Your task to perform on an android device: I want to create a reminder to buy new Balance hiking shoes on the ToDodo app with a due date of December 23.
Image 0: 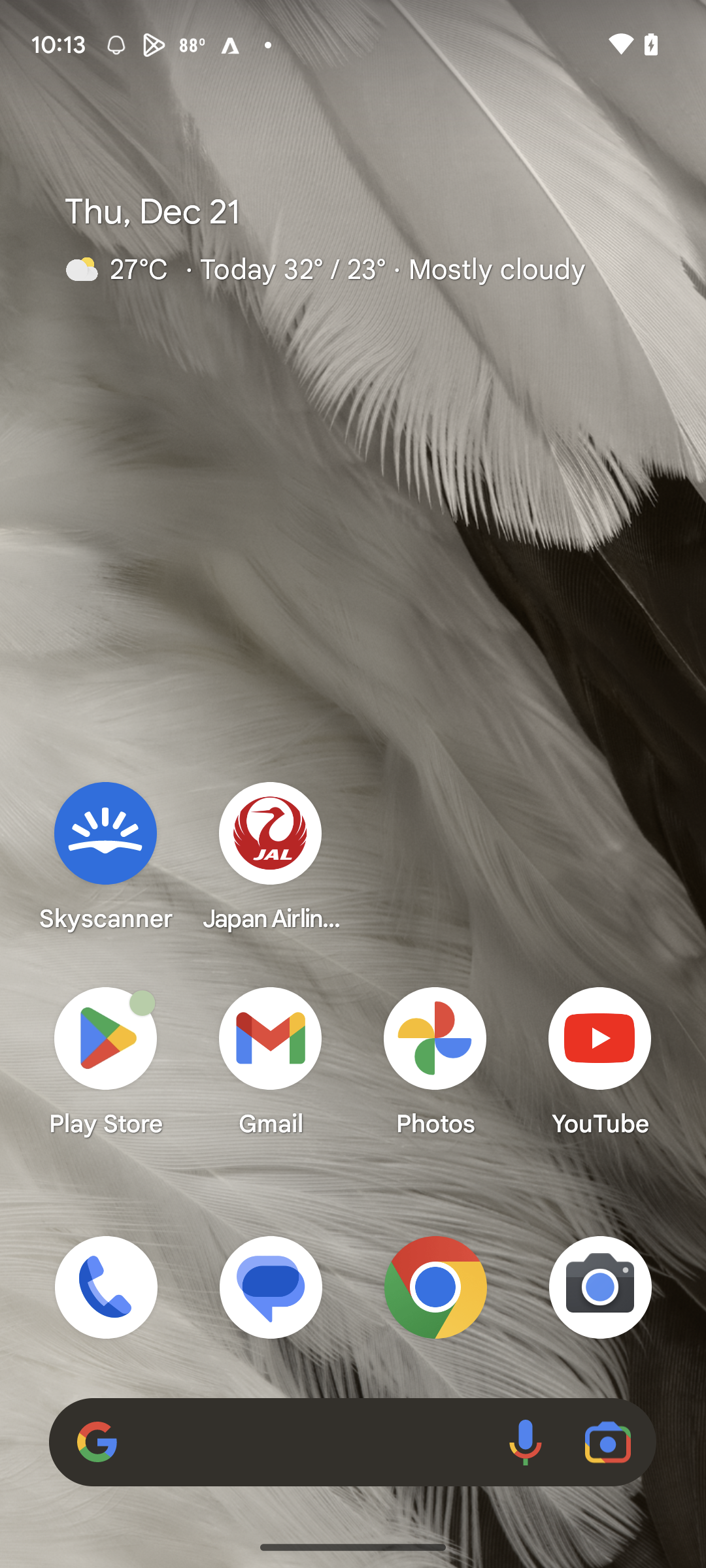
Open Play Store
Step 0: click (105, 1060)
Image 1: 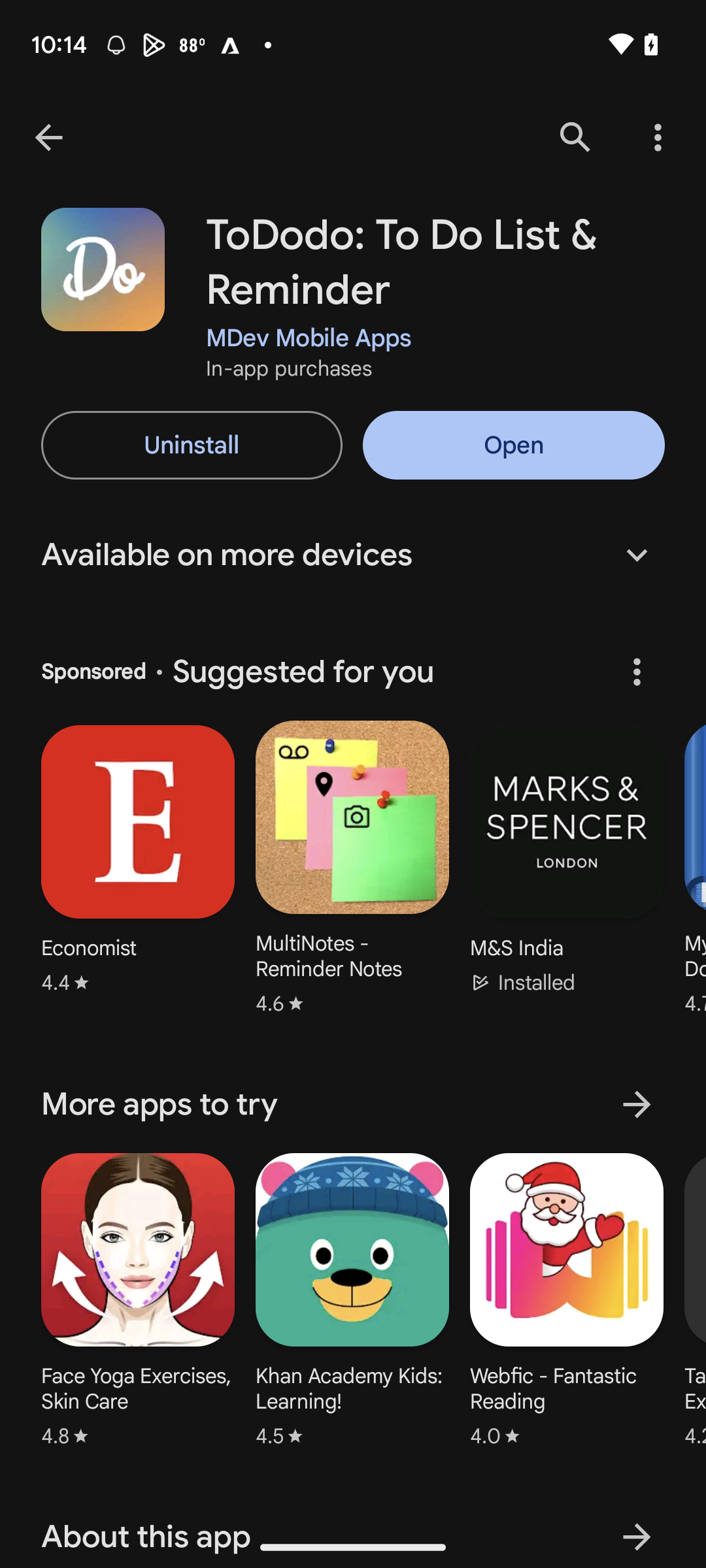
Open ToDodo app
Step 1: click (514, 445)
Image 2: 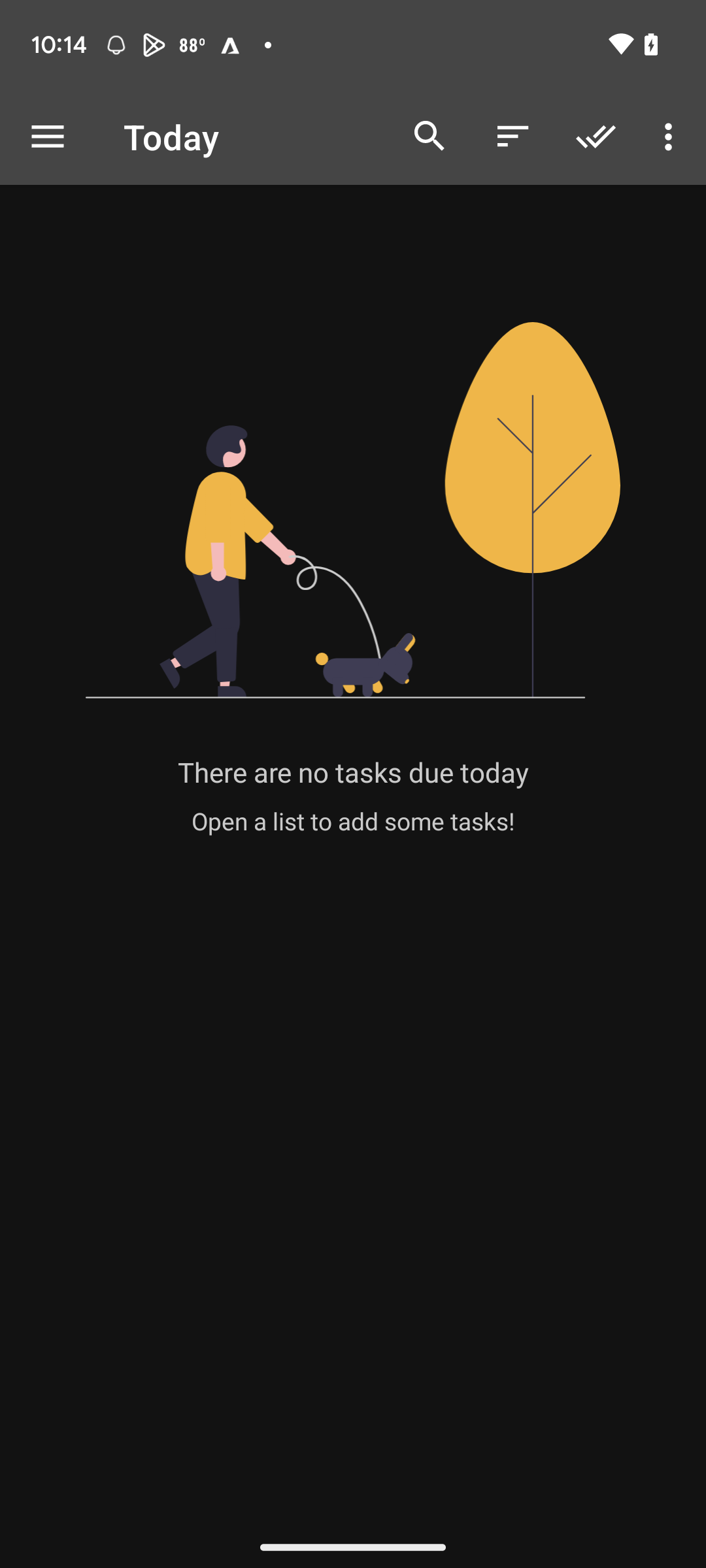
Click on more options button at the top
Step 2: click (48, 137)
Image 3: 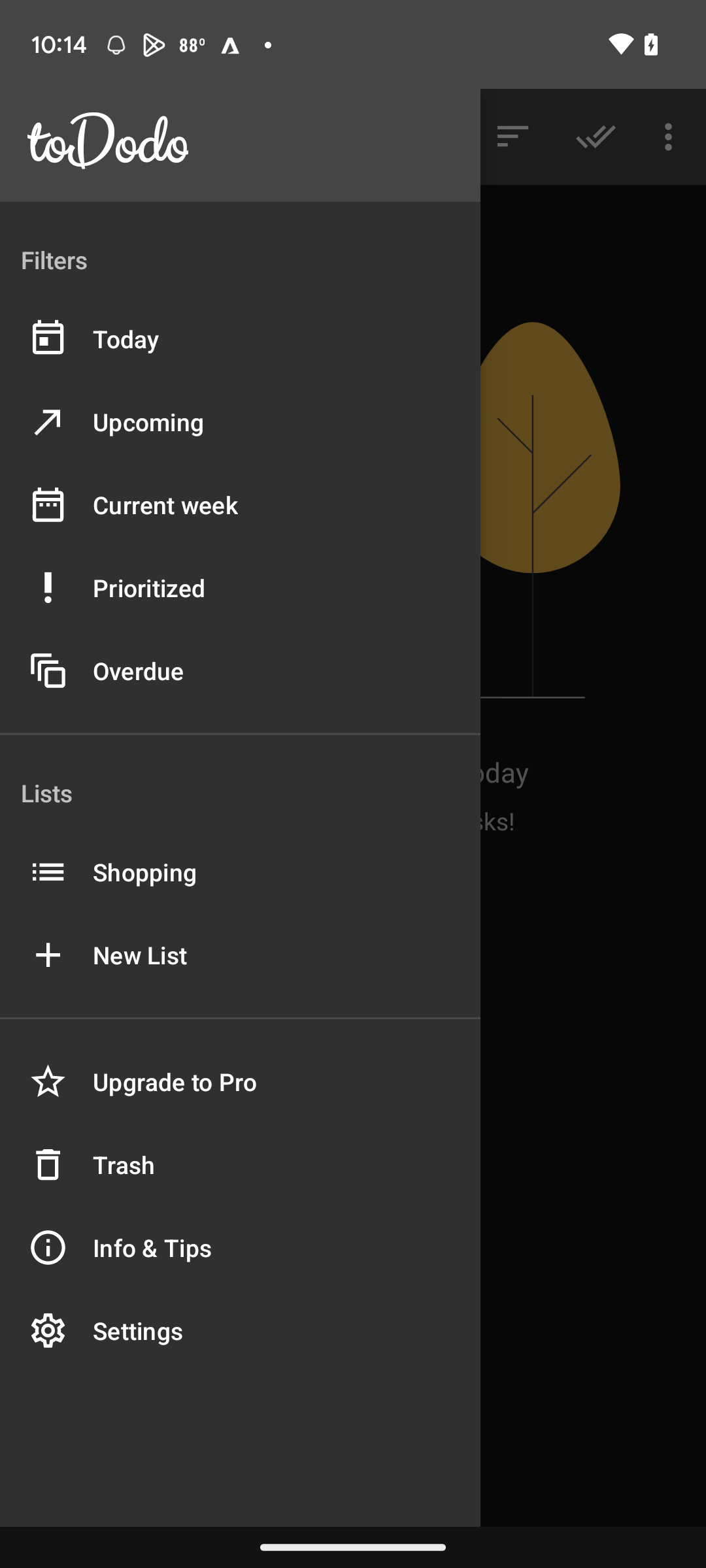
Click on shopping
Step 3: click (148, 872)
Image 4: 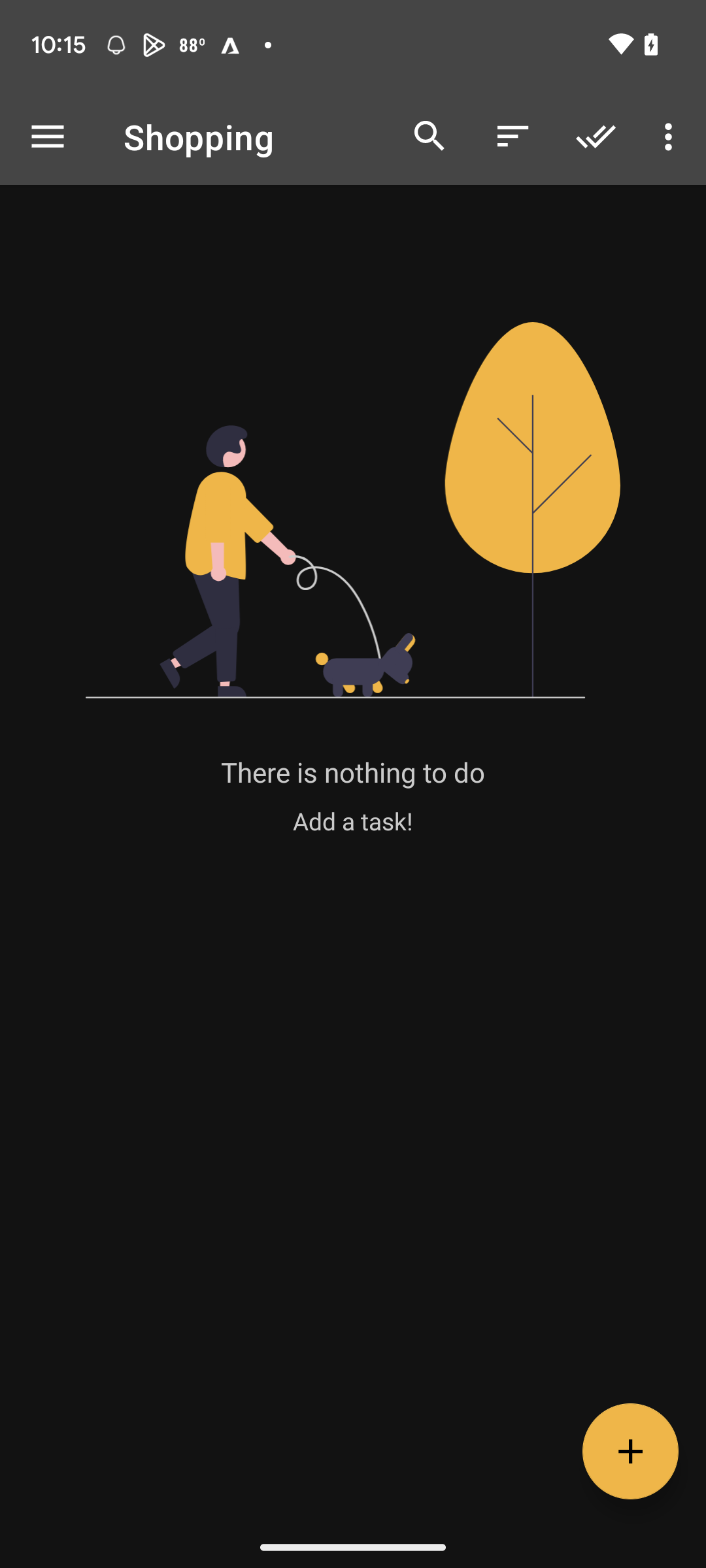
Click on the add icon
Step 4: click (630, 1444)
Image 6: 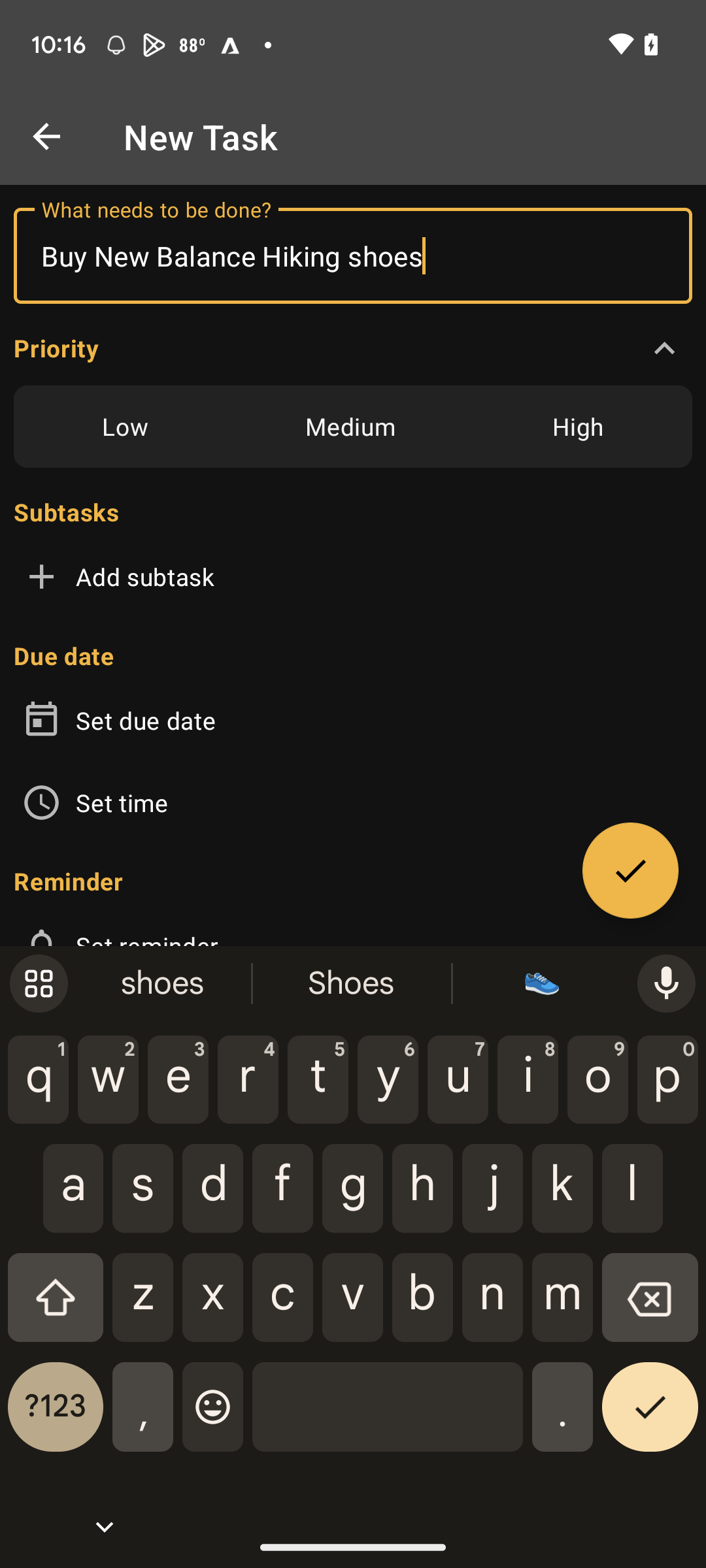
Click on set due date
Step 6: click (145, 721)
Image 7: 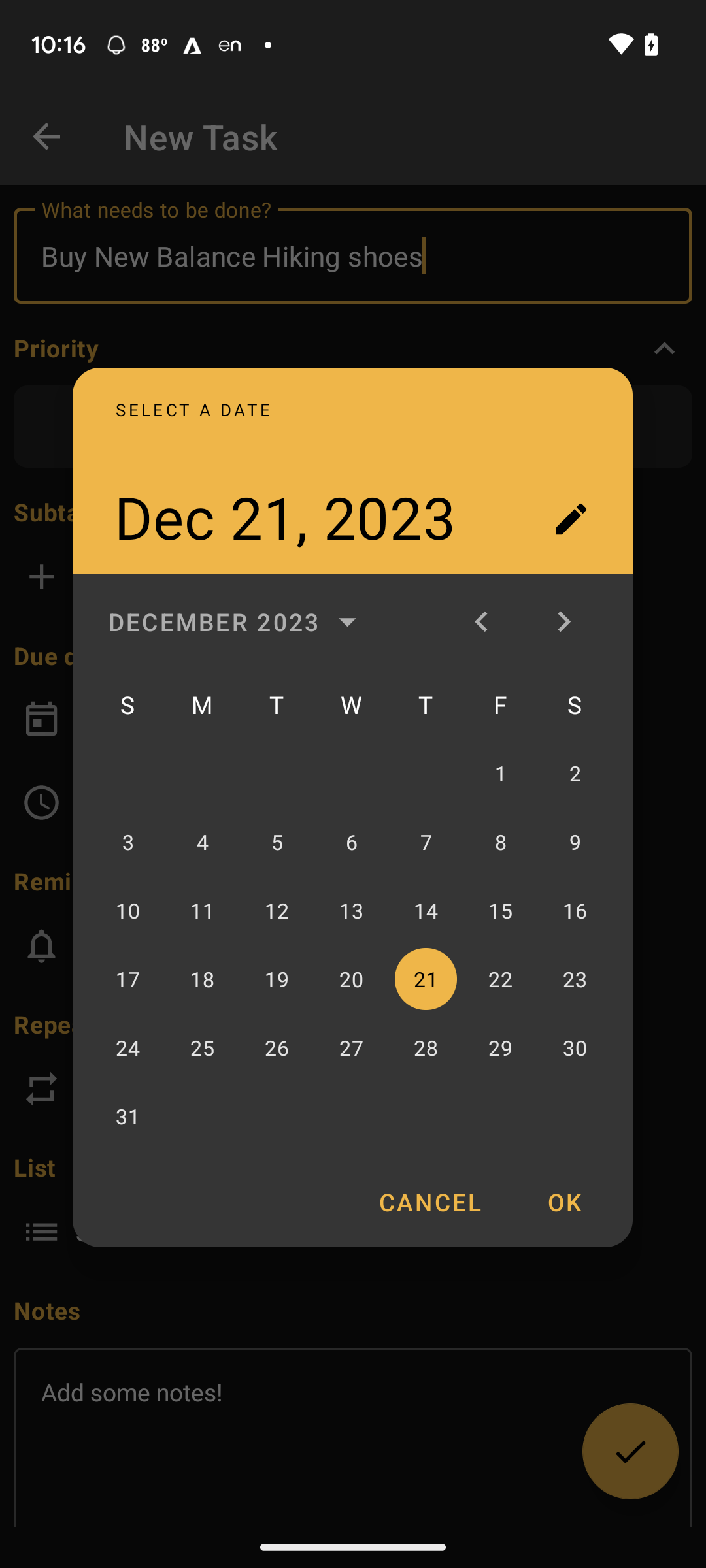
Select 23
Step 7: click (575, 979)
Image 8: 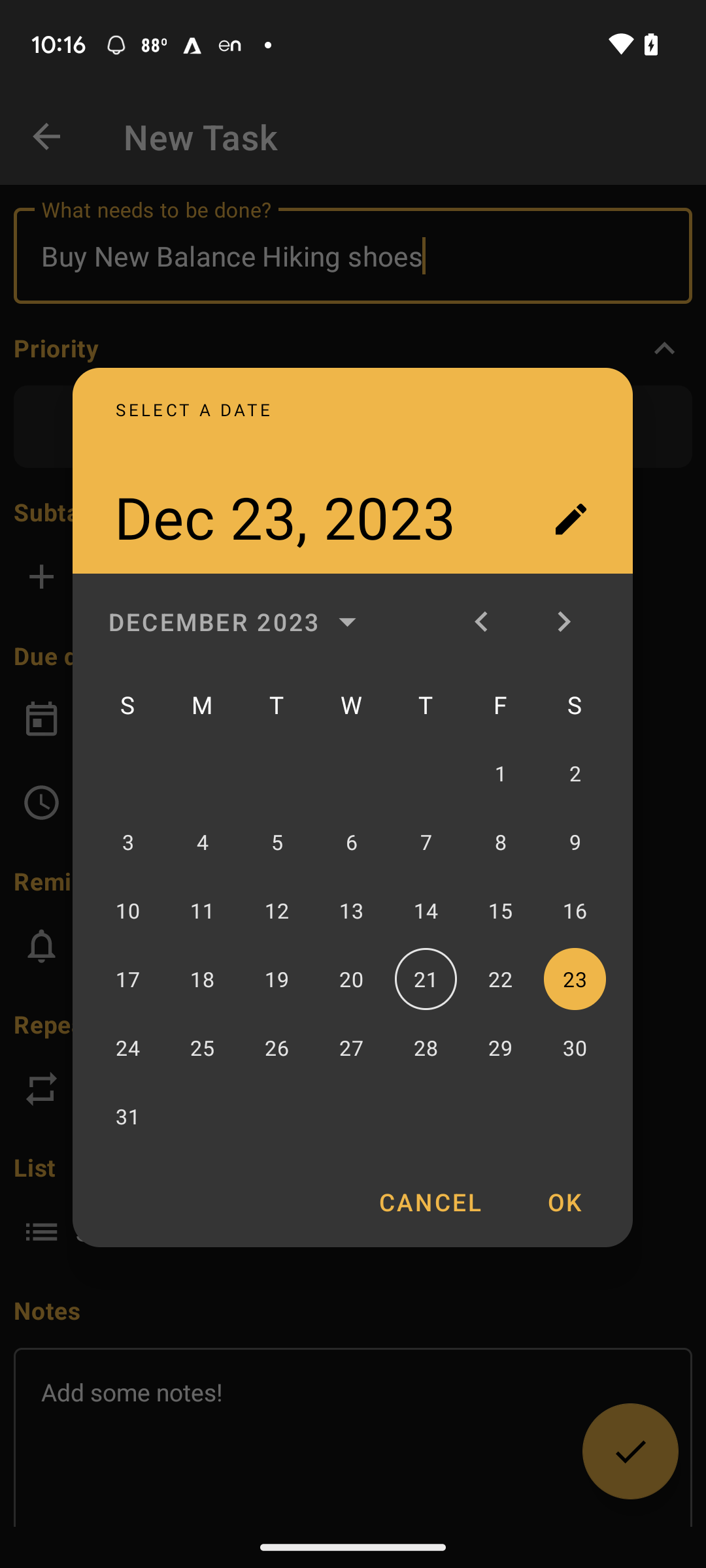
Click on OK
Step 8: click (564, 1201)
Image 9: 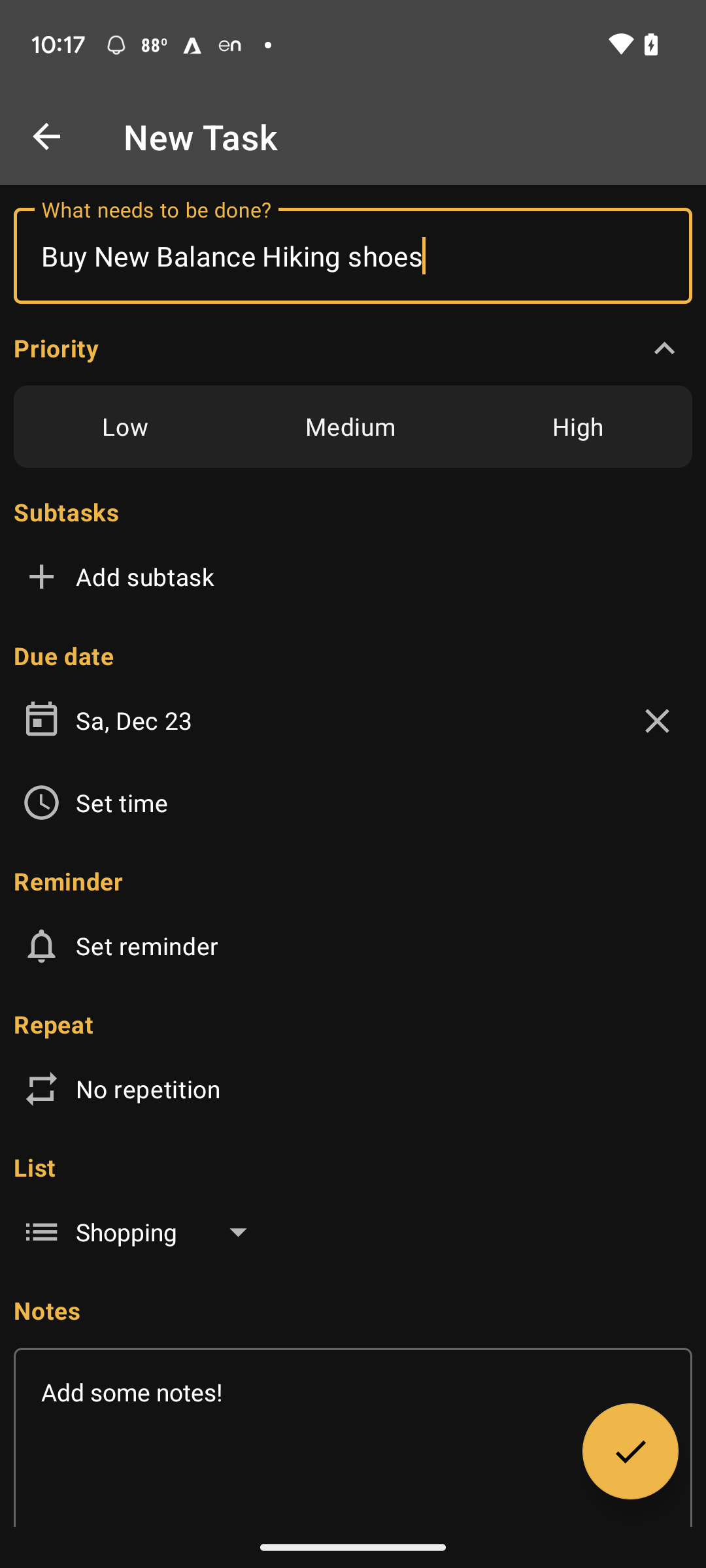
Click on the correct icon
Step 9: click (352, 1437)